Your task to perform on an android device: I think 119 grams of banana bread will be sufficient for me. View the details for 119 grams of banana bread in the Migros app.
Image 0: 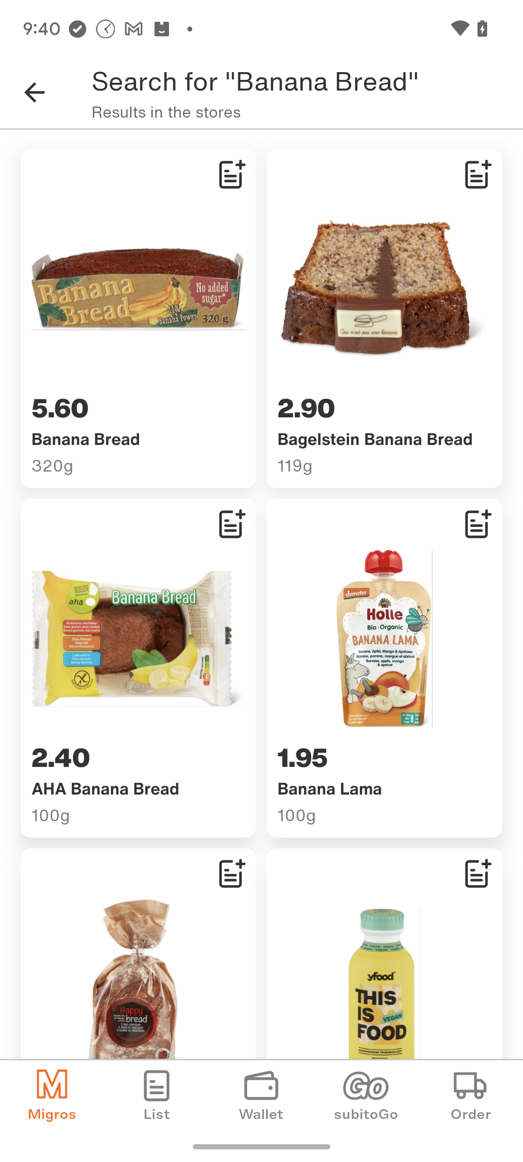
Select 119 grams of banana bread.
Step 0: click (385, 319)
Image 1: 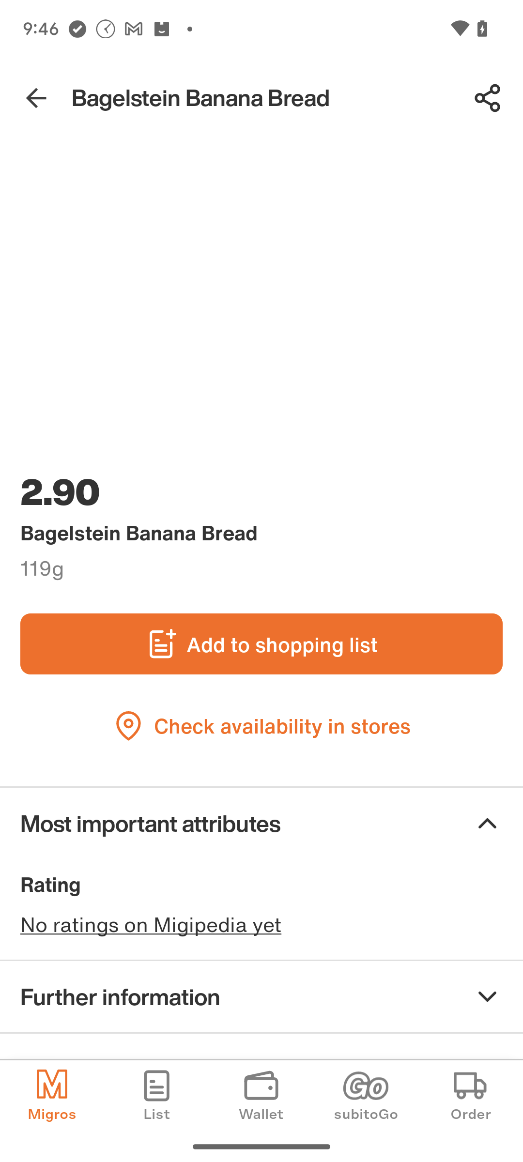
Select 119 grams of banana bread.
Step 1: wait